Your task to perform on an android device: Using the Blossom app, I would like to know the botanical name of the ihi plant in order to identify the type of plant it is.
Image 0: 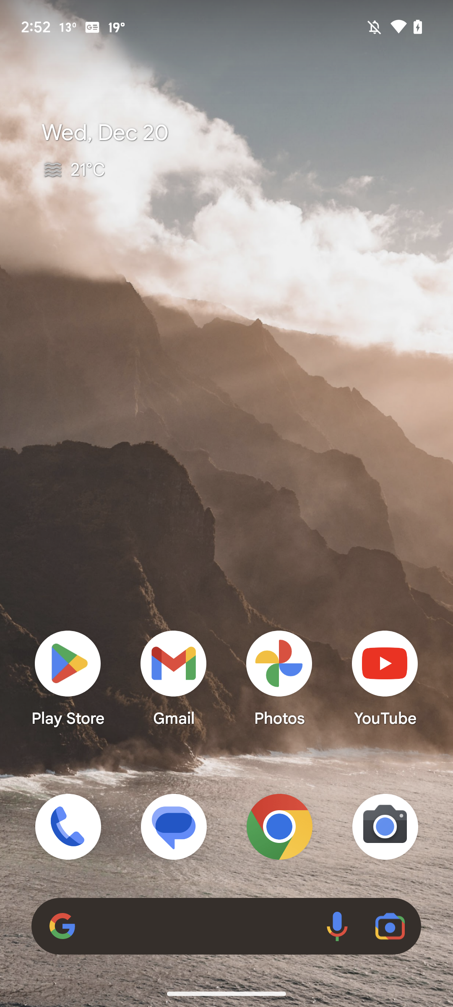
Open Blossom app
Step 0: open app "Blossom"
Image 1: 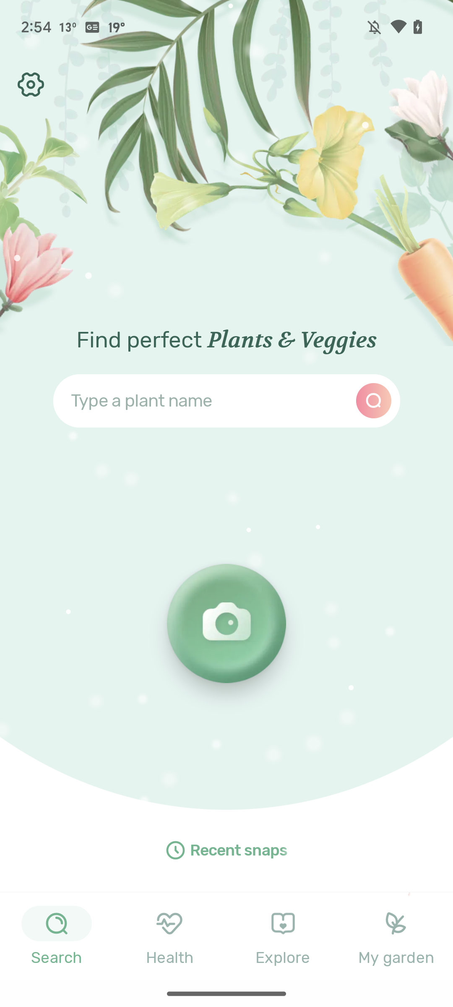
Click on search bar at the top of  the screen
Step 1: click (226, 401)
Image 2: 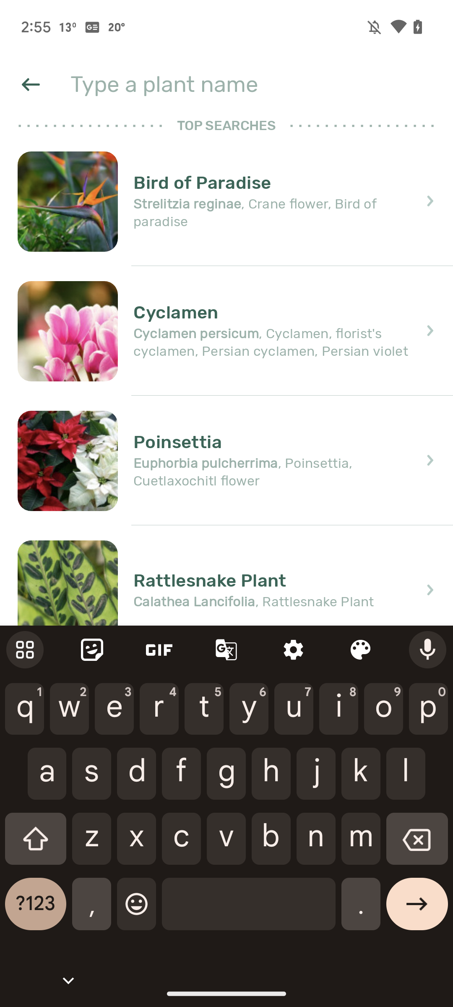
Search for ihi plant
Step 2: type "ihi"
Image 3: 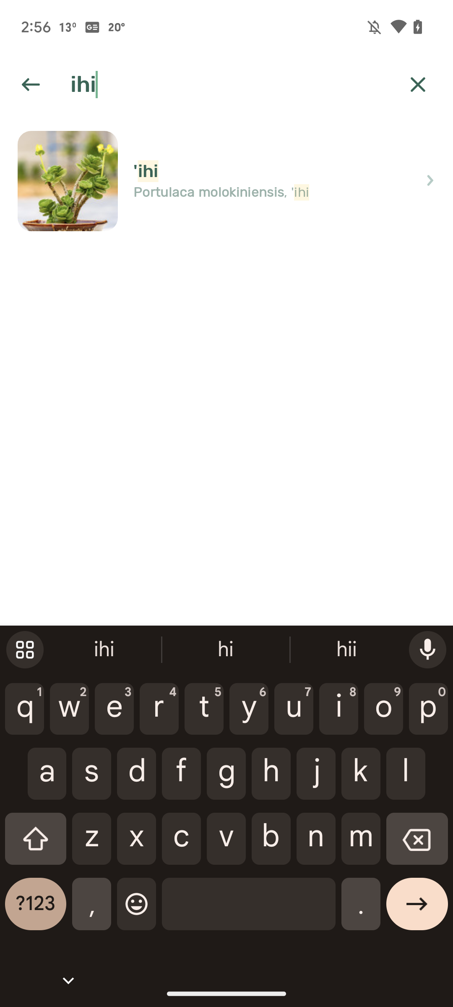
Click on ihi
Step 3: click (102, 178)